Your task to perform on an android device: Use the Omio app to view the specifics of the train's arrival between 7:09 am and 8:14 am.
Image 0: 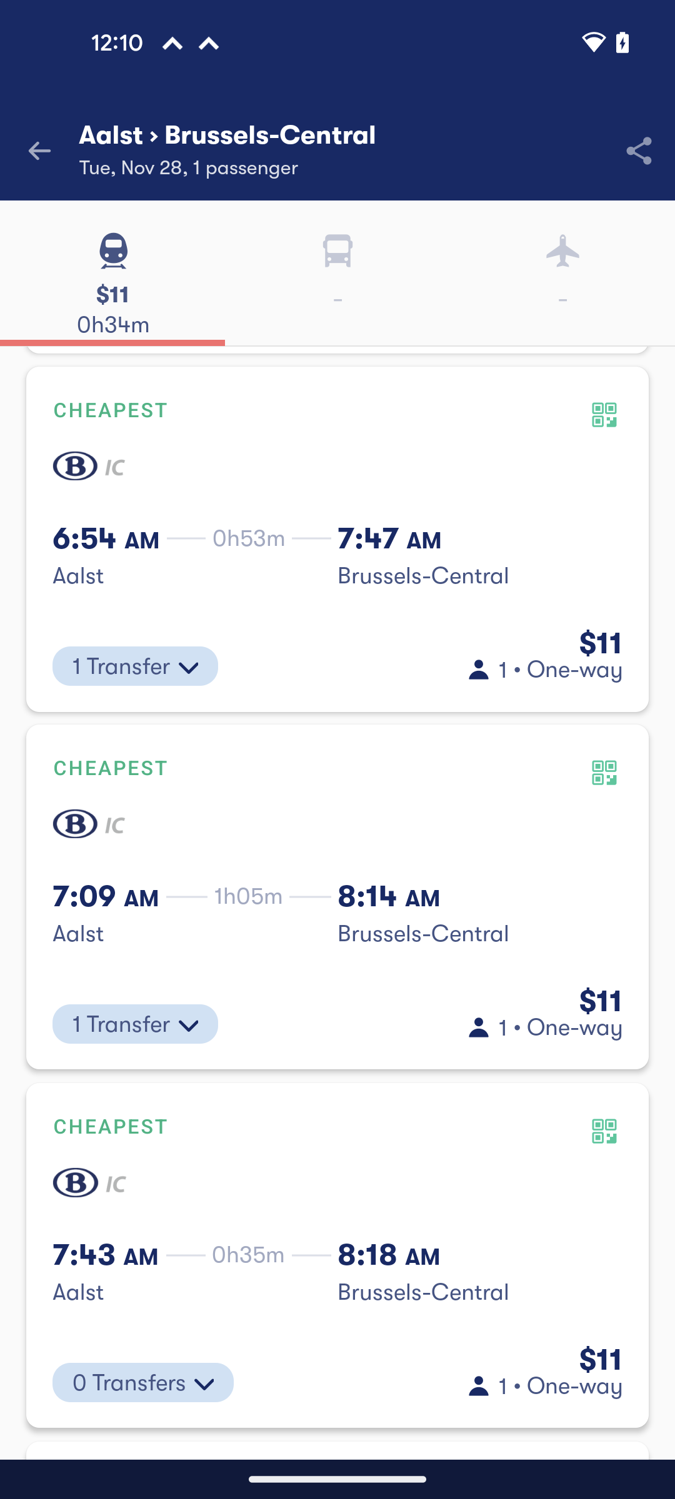
Tap on the 7:09 am to 8:14 am time
Step 0: click (479, 933)
Image 1: 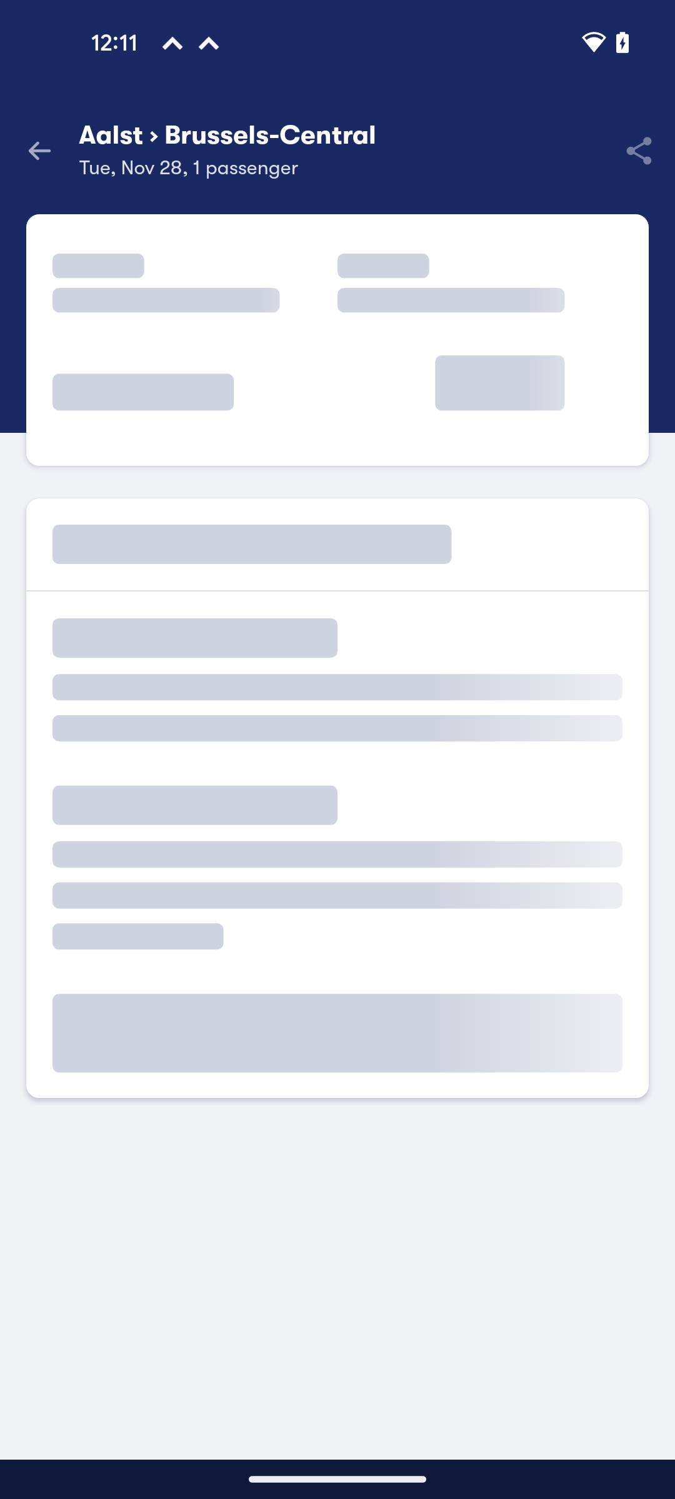
Tap on the 7:09 am to 8:14 am time
Step 1: wait
Image 2: 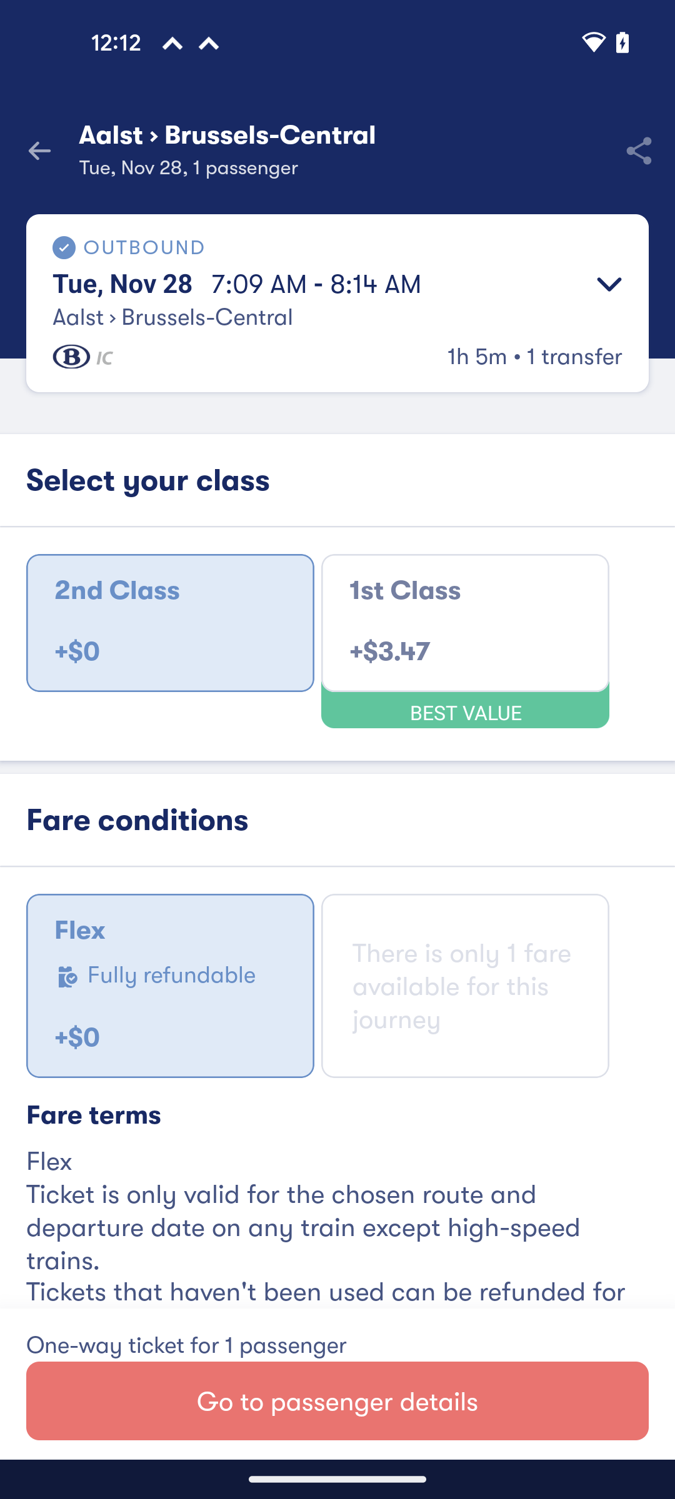
Tap on the drawer icon of date and time
Step 2: click (337, 296)